Your task to perform on an android device: Use the Trainline app to get the schedule of the later trains from Bringham New Street to New Milton on November 17.
Image 0: 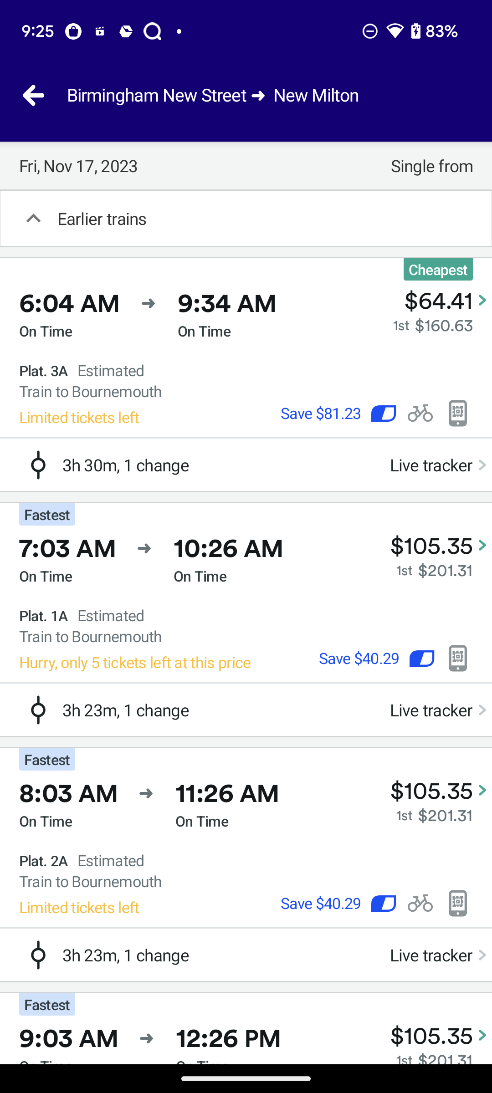
swipe up for later trains
Step 0: scroll down
Image 1: 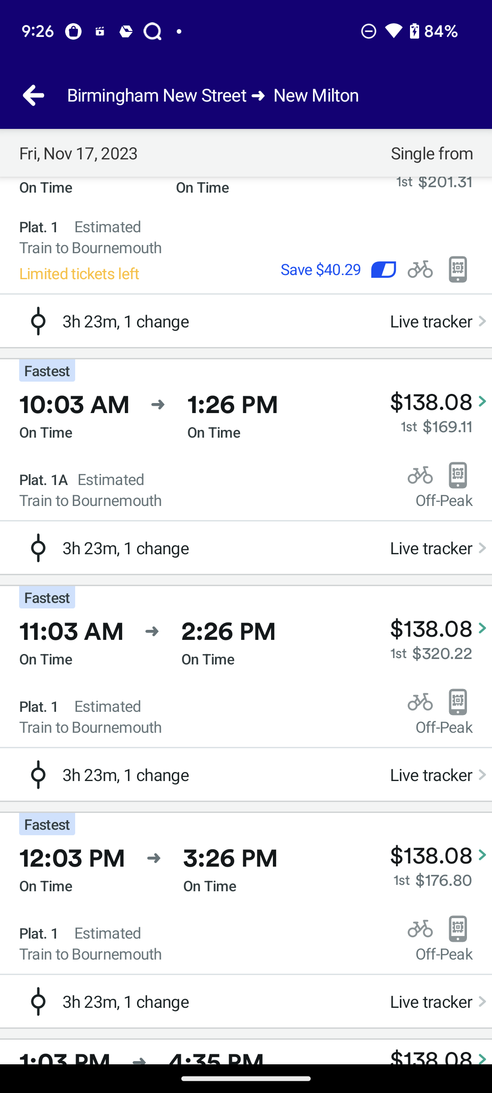
swipe up for later trains
Step 1: scroll down
Image 2: 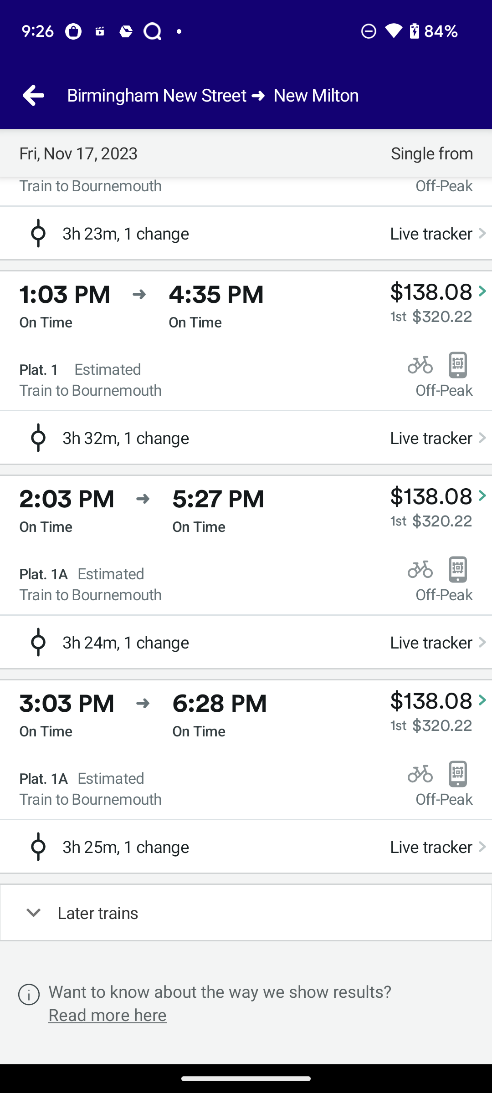
Click on the Later trains option at the bottom of the screen
Step 2: click (246, 912)